Your task to perform on an android device: Delete the alarm 5:40 AM in the "The Clock" app. 
Image 1: 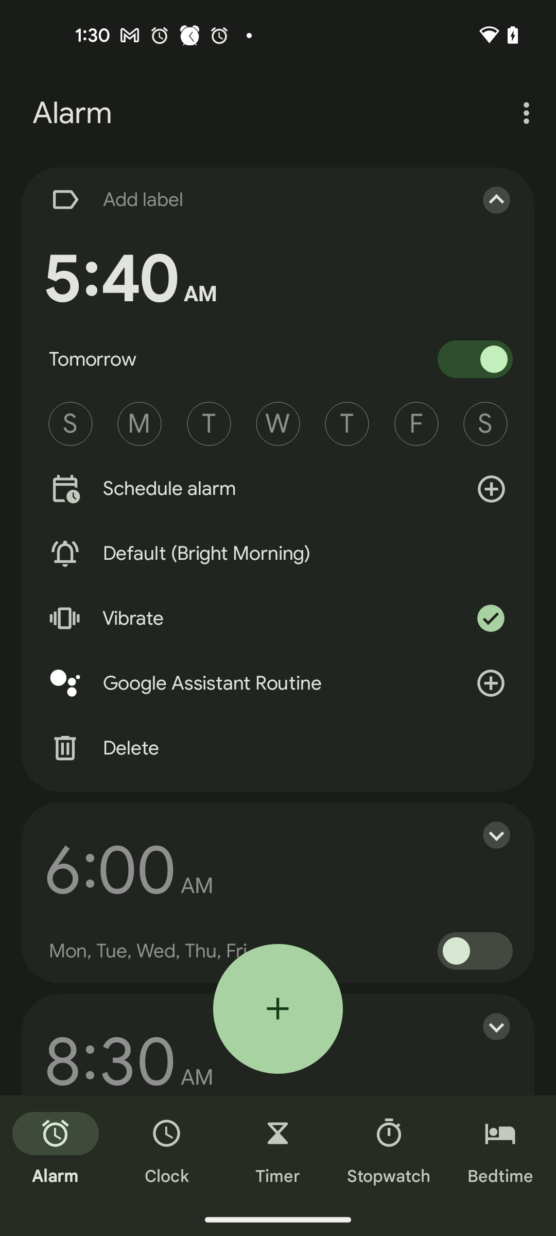
Click on the Delete button of the 5:40 AM Alarm
Step 1: click (112, 748)